Your task to perform on an android device: In the Nike app, I want to shop for basketball shoes in a size 5 for myself.
Image 1: 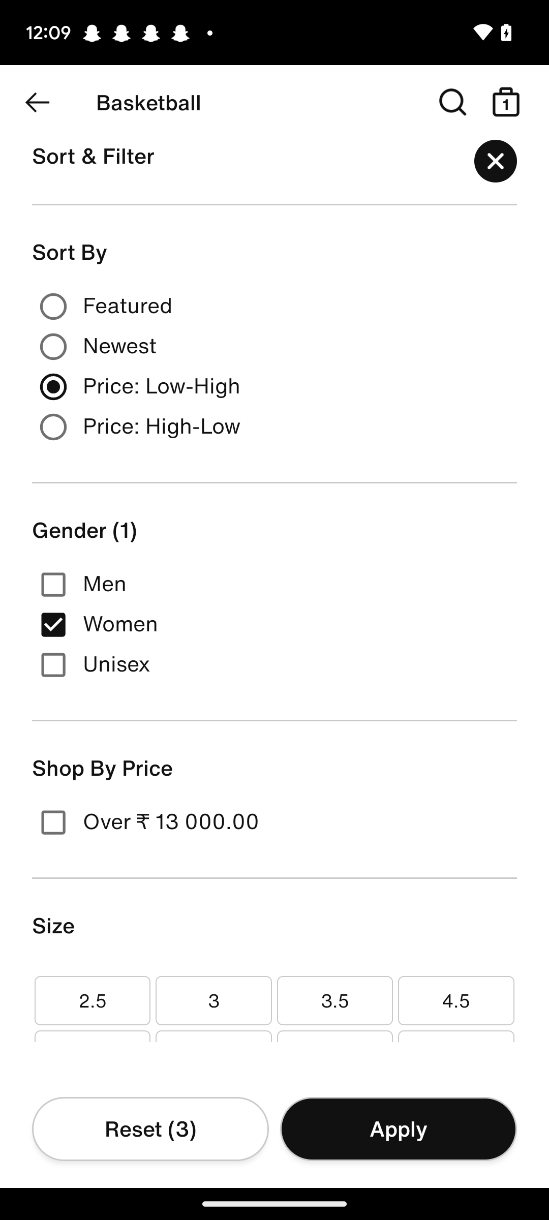
Swipe up the screen
Step 1: scroll down
Image 2: 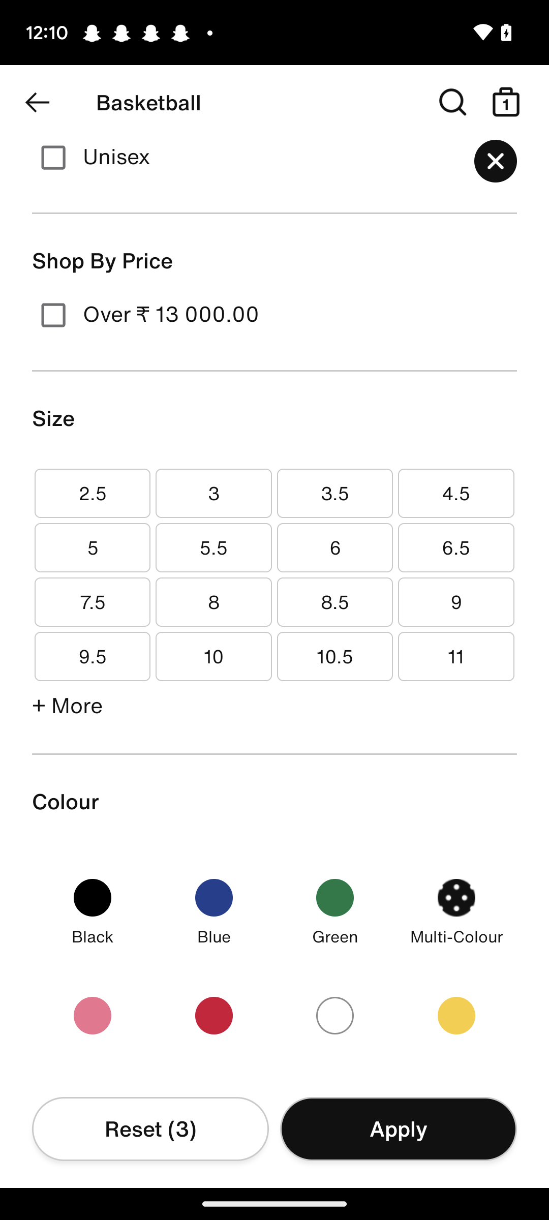
Click on the size 5
Step 2: click (136, 559)
Image 3: 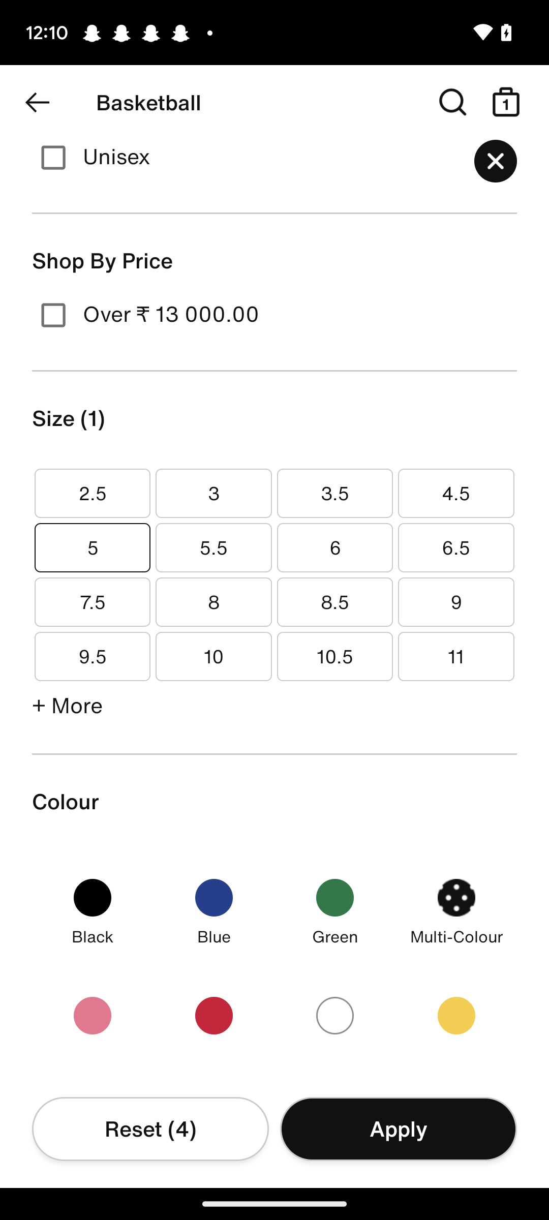
Click on the apply button
Step 3: click (398, 1128)